Your task to perform on an android device: Open the Google Tasks app and add a due date of July 30, 2023 for Task update.
Image 0: 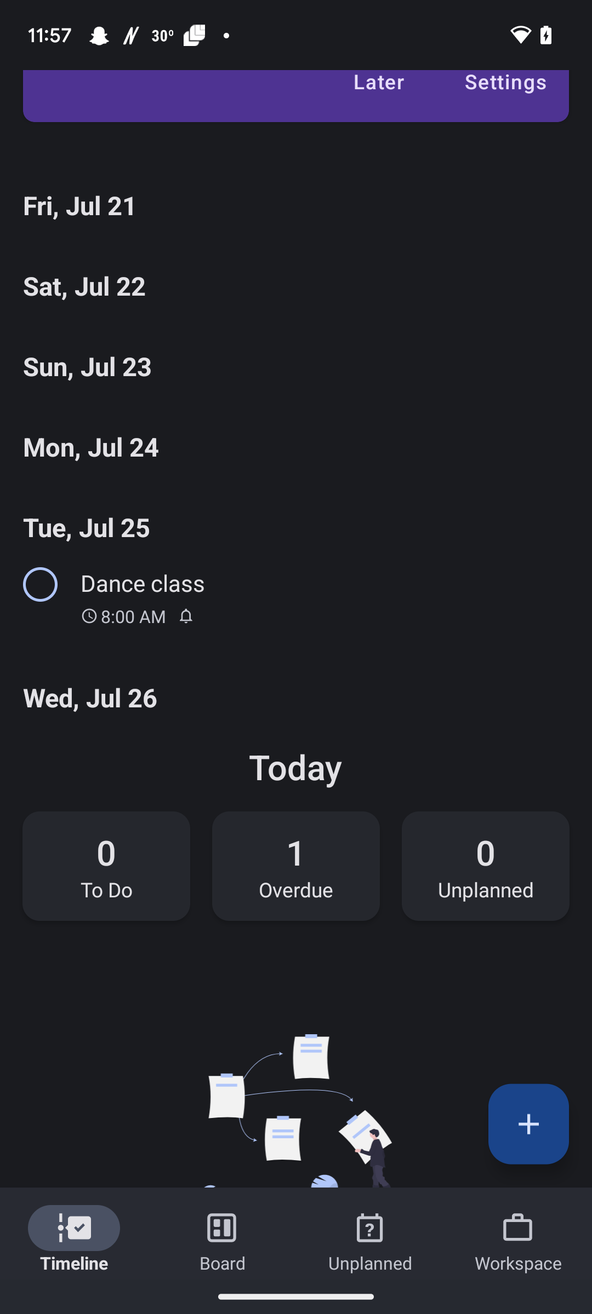
Open the Google Tasks app
Step 0: open app "Tasks"
Image 1: 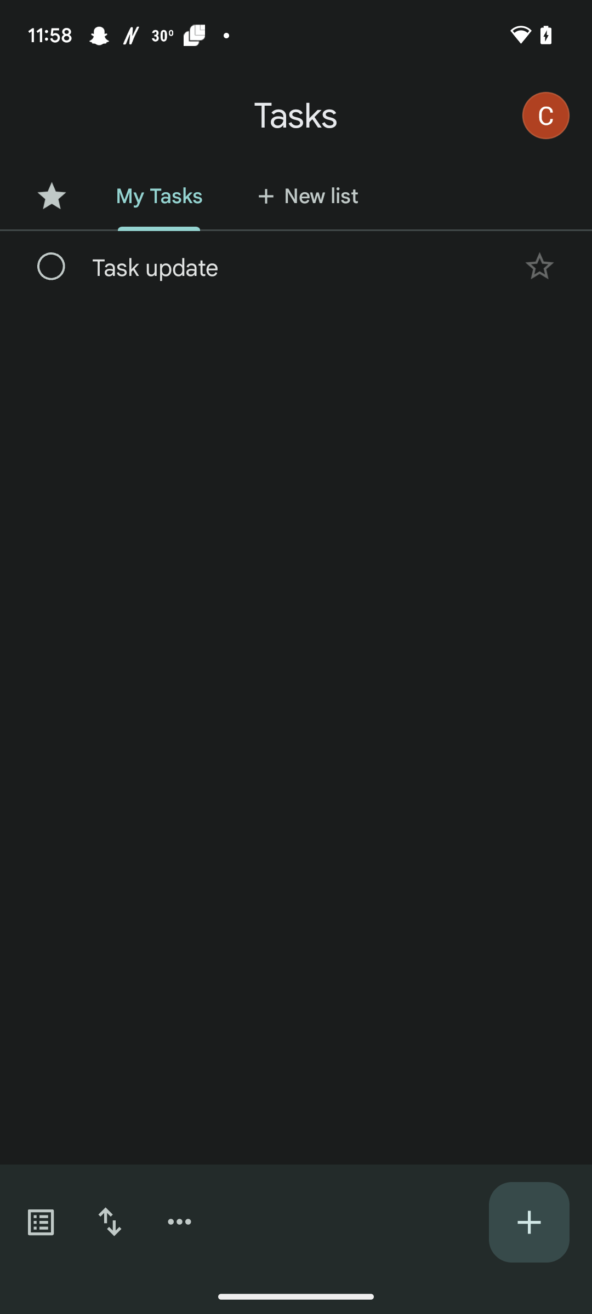
Click on the Task update
Step 1: click (295, 268)
Image 2: 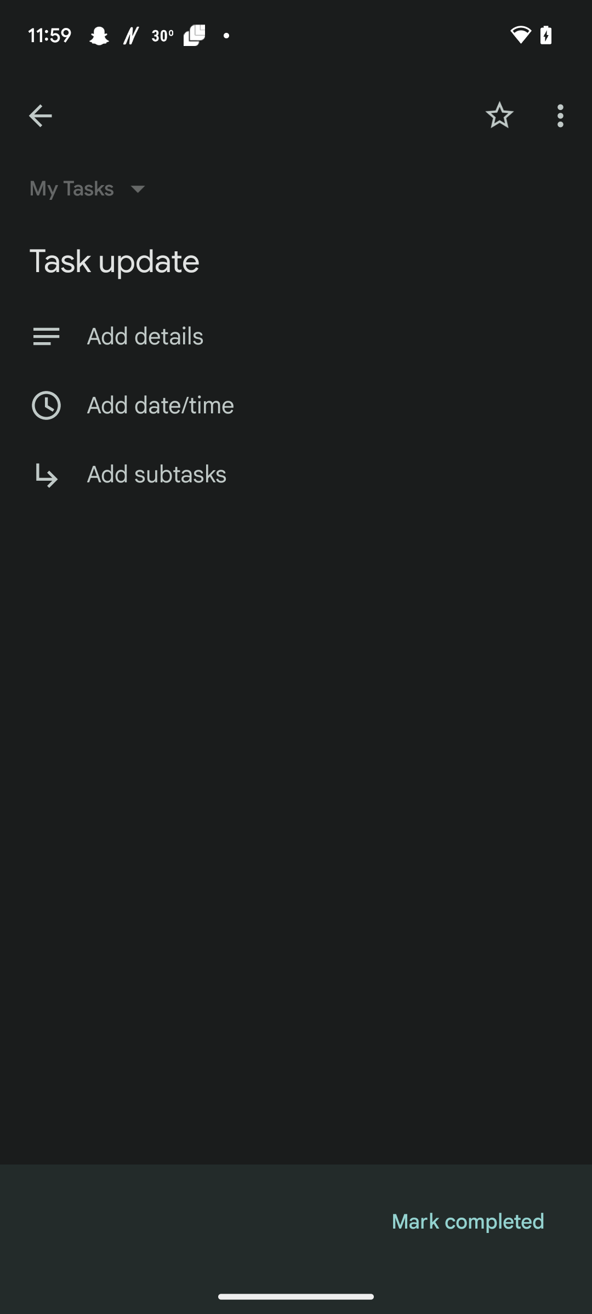
Click on the add date/time section
Step 2: click (325, 405)
Image 3: 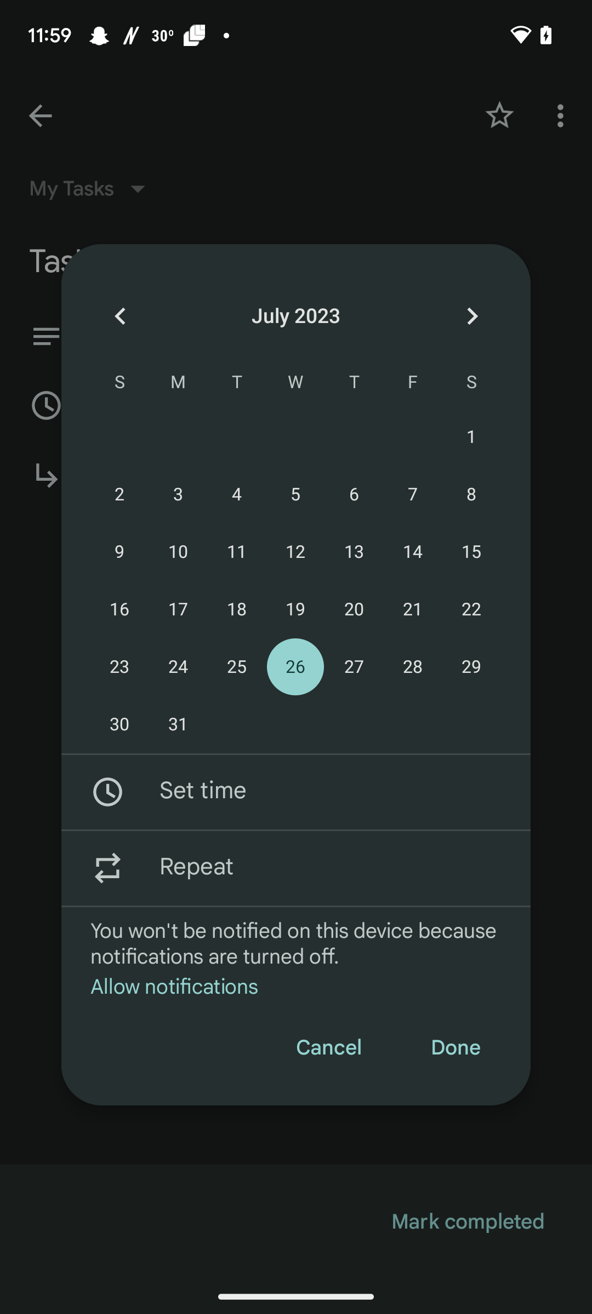
Select the due date as July 30, 2023.
Step 3: click (119, 724)
Image 4: 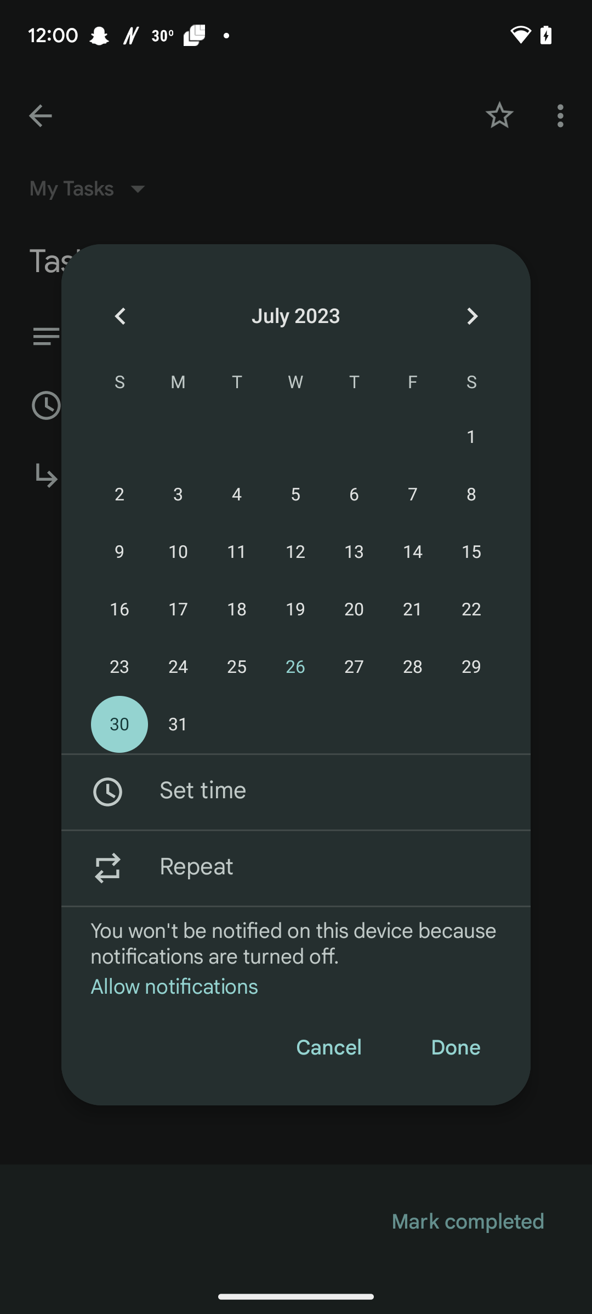
Click on the Done button
Step 4: click (456, 1048)
Image 5: 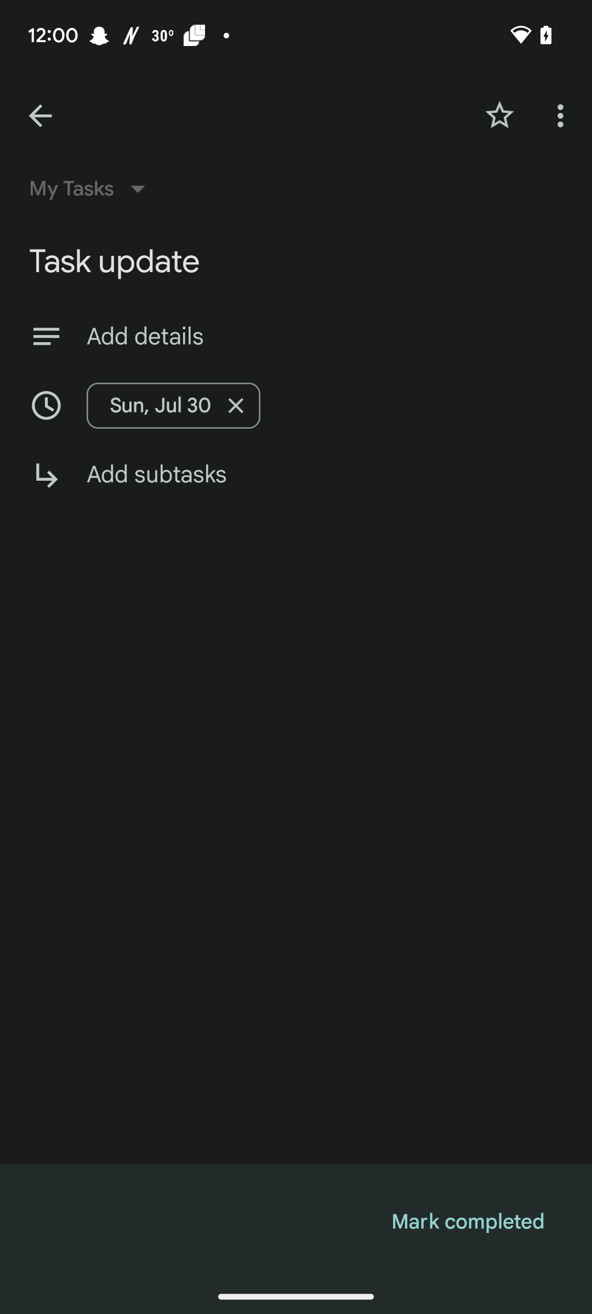
Go back to previous screen
Step 5: press back button